Your task to perform on an android device: I'd like to read customer reviews on the urban outfitters app so that I can make an informed decision on the  Out from under charlotte flannel mini dress.
Image 0: 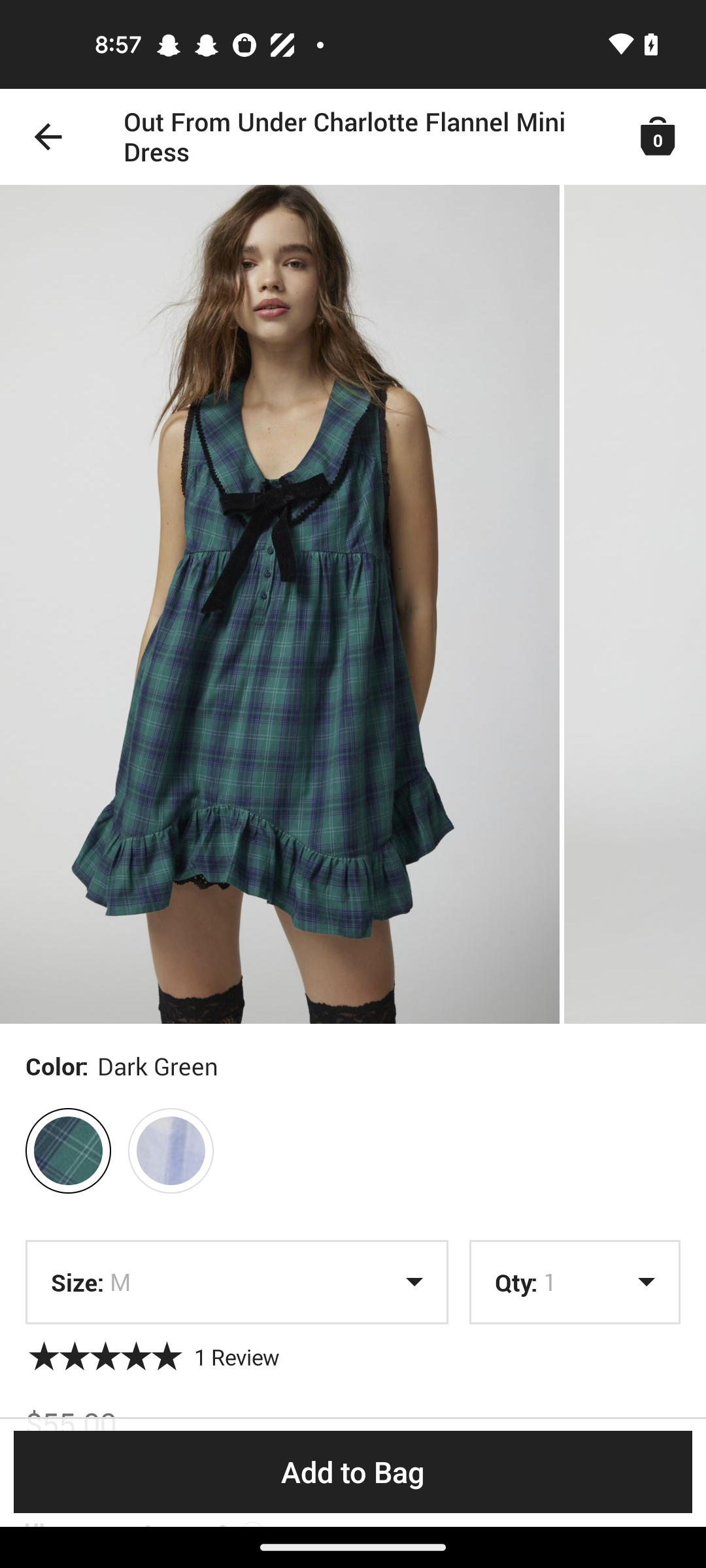
Swipe up to view the Reviews option 
Step 0: scroll down
Image 1: 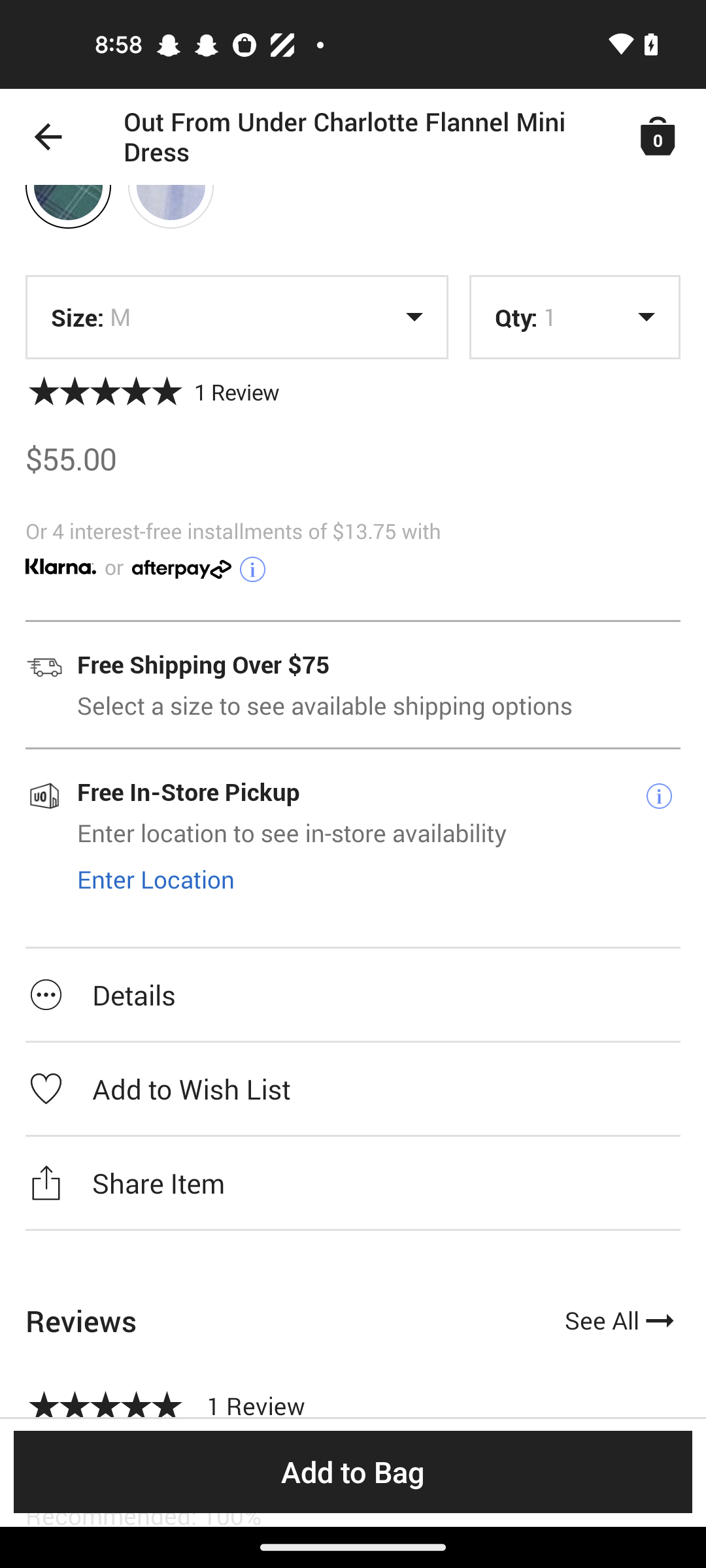
Swipe up to view the Reviews option 
Step 1: scroll down
Image 2: 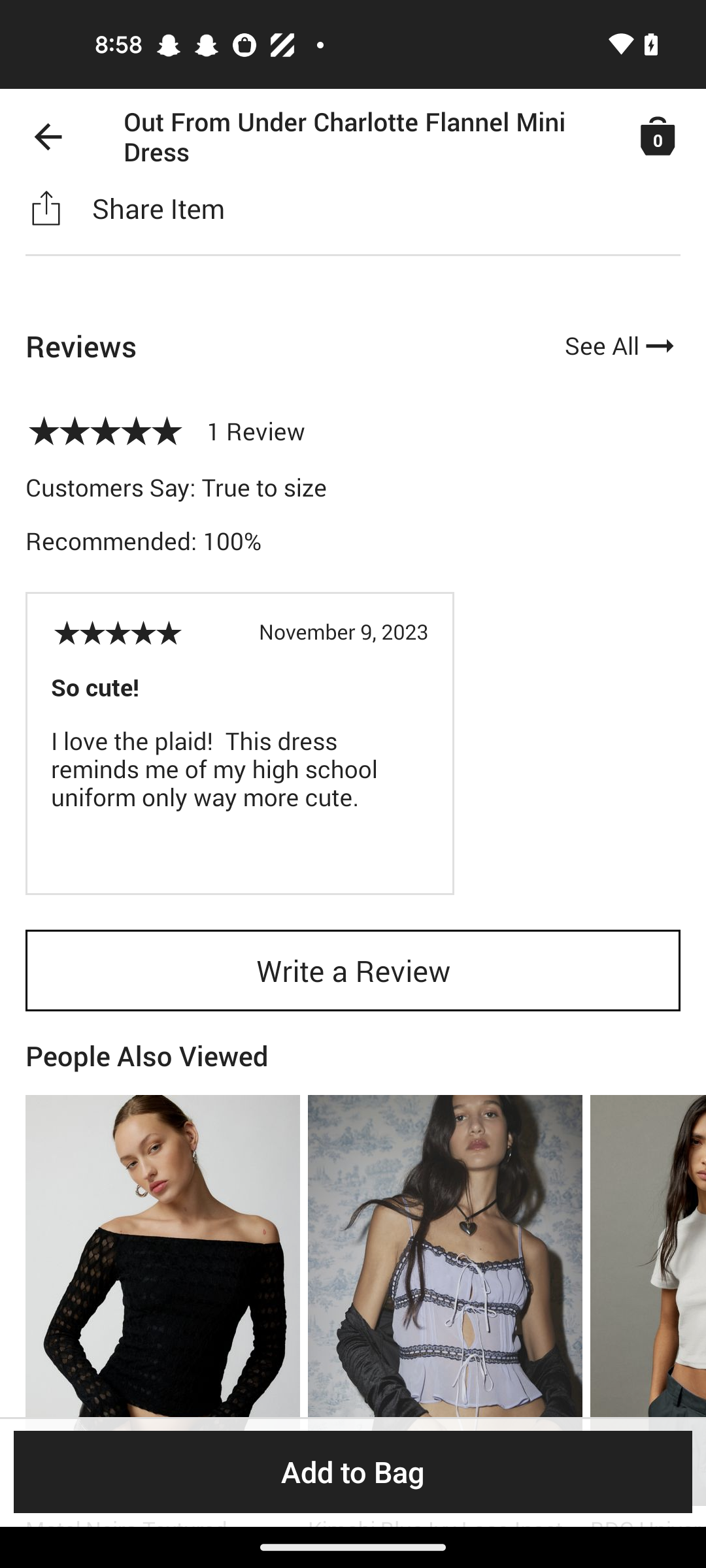
Click on the See All icon
Step 2: click (622, 346)